Your task to perform on an android device: I want to view the newly added shoes first.
Image 0: 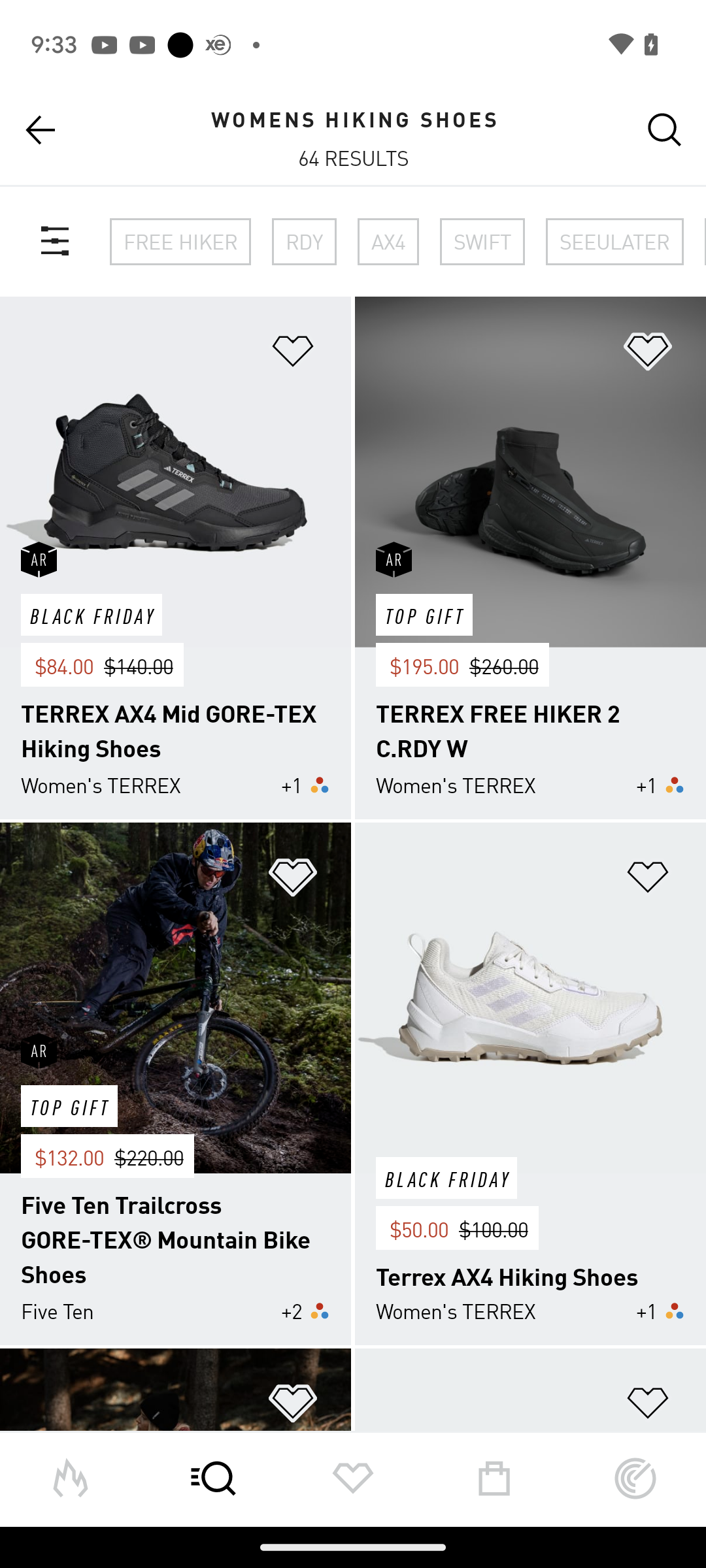
Click on the filter icon at the top left of the screen
Step 0: click (55, 242)
Image 1: 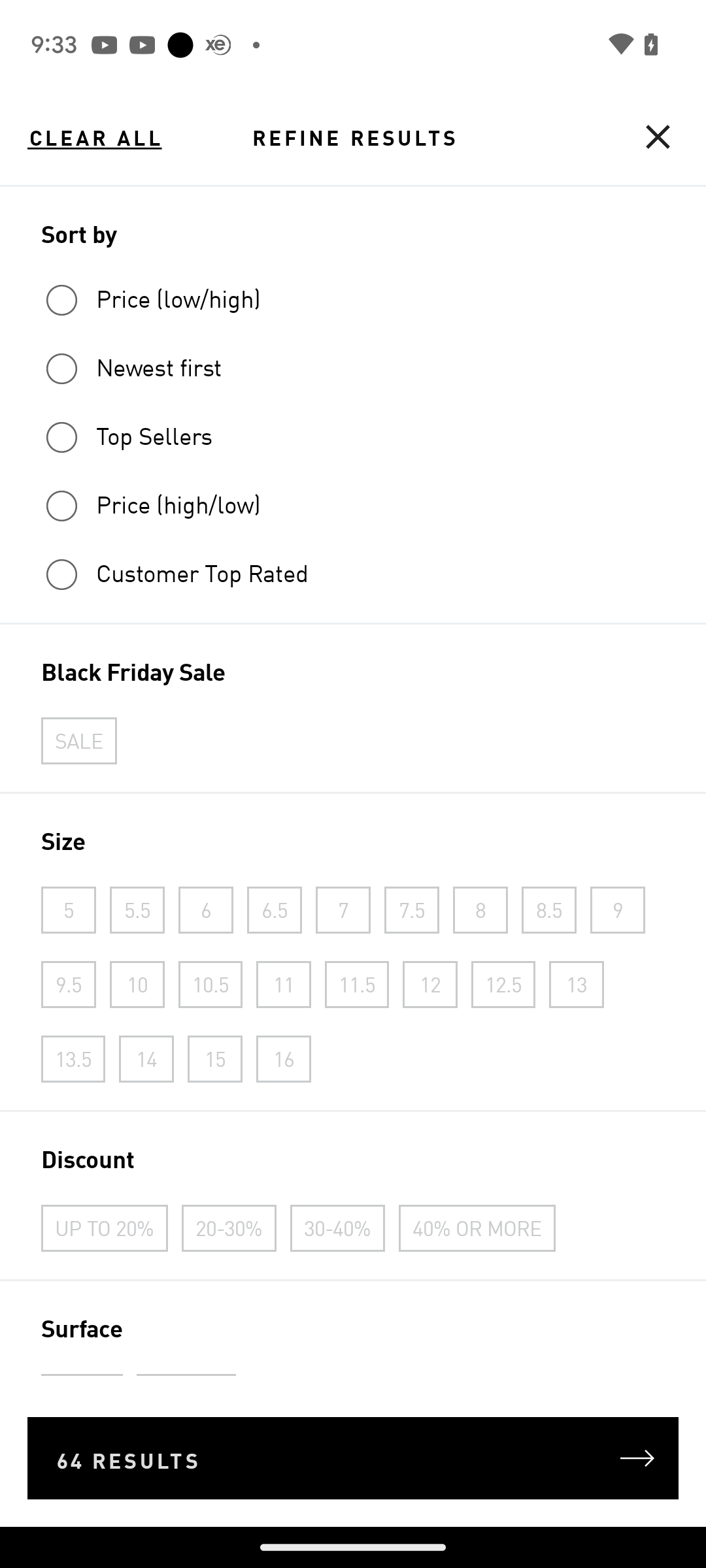
Select newest first option
Step 1: click (61, 362)
Image 2: 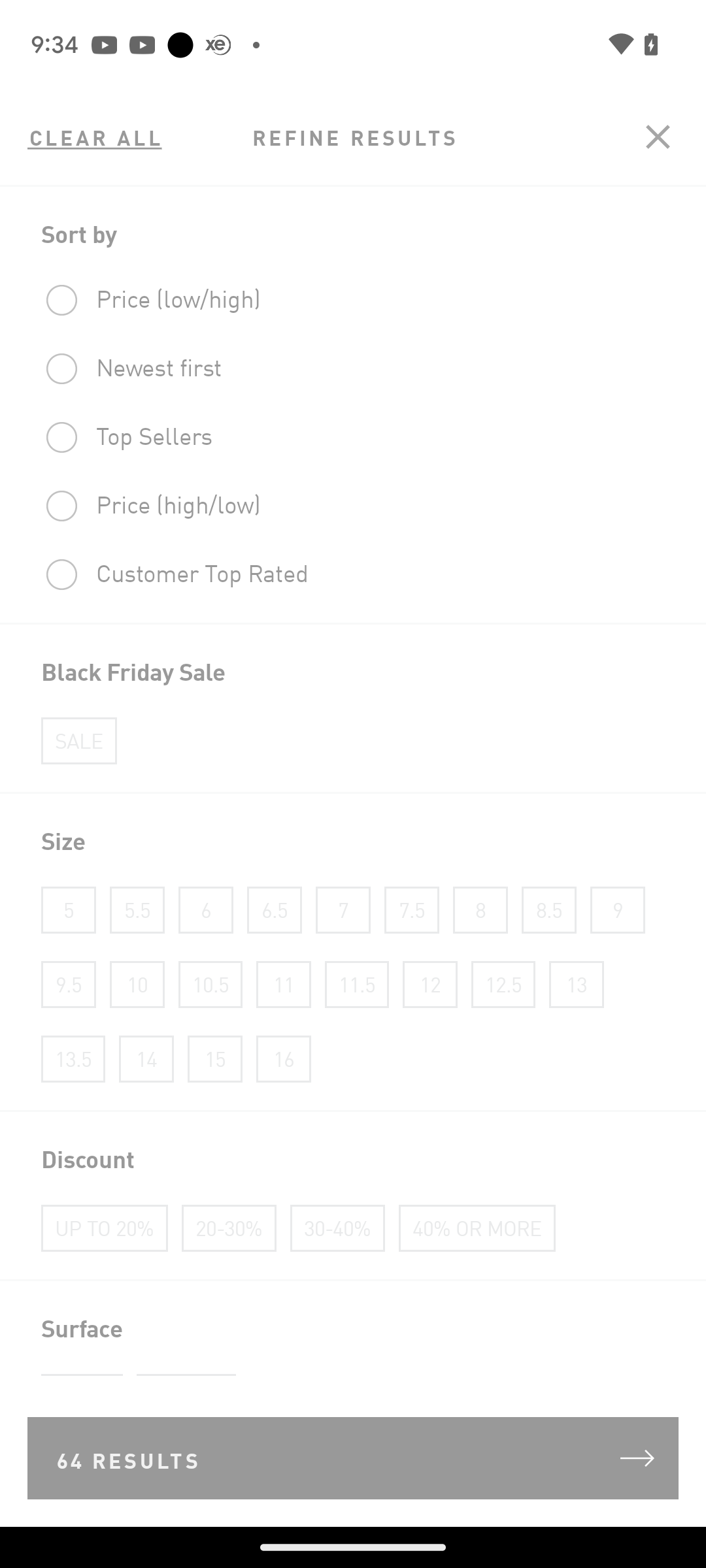
Select newest first option
Step 2: wait
Image 3: 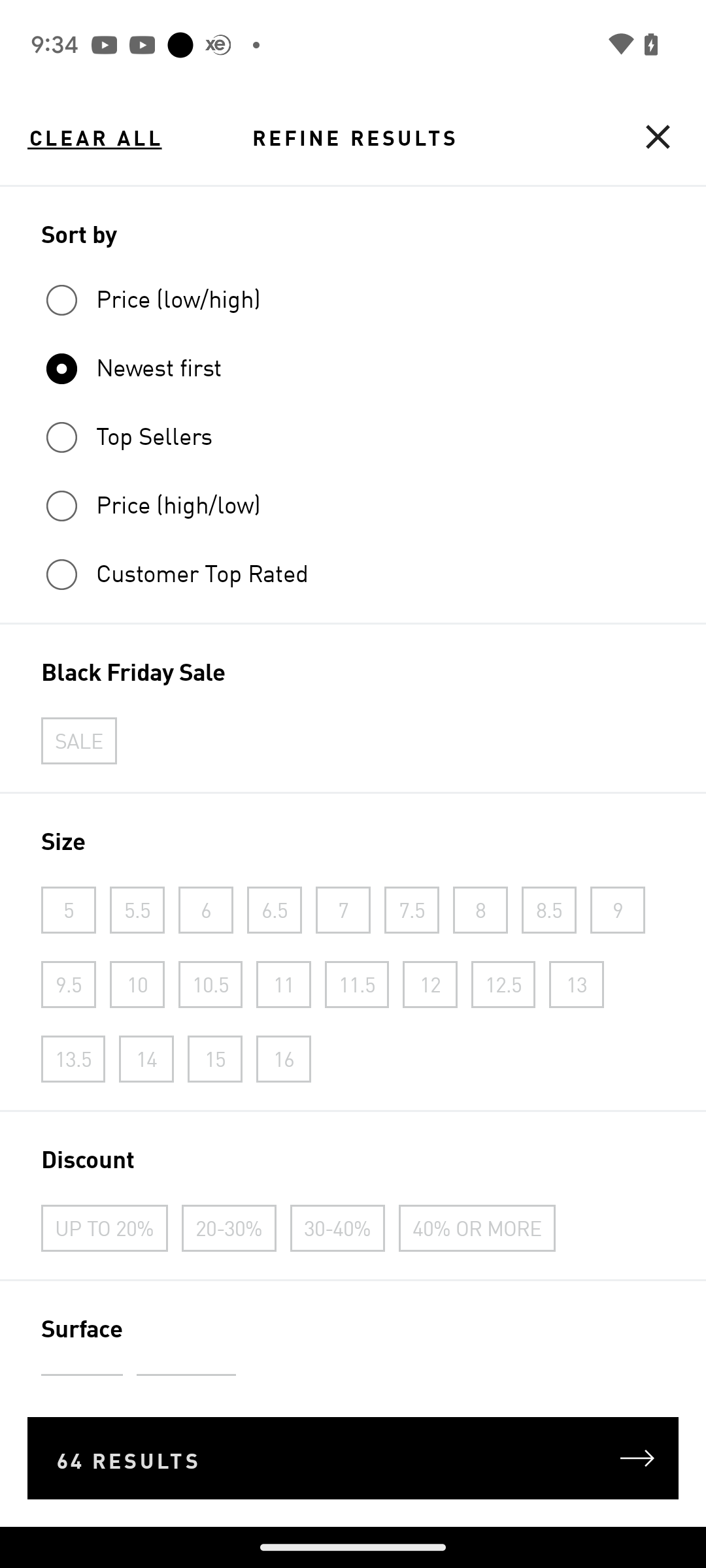
Click on 64 results
Step 3: click (259, 1456)
Image 4: 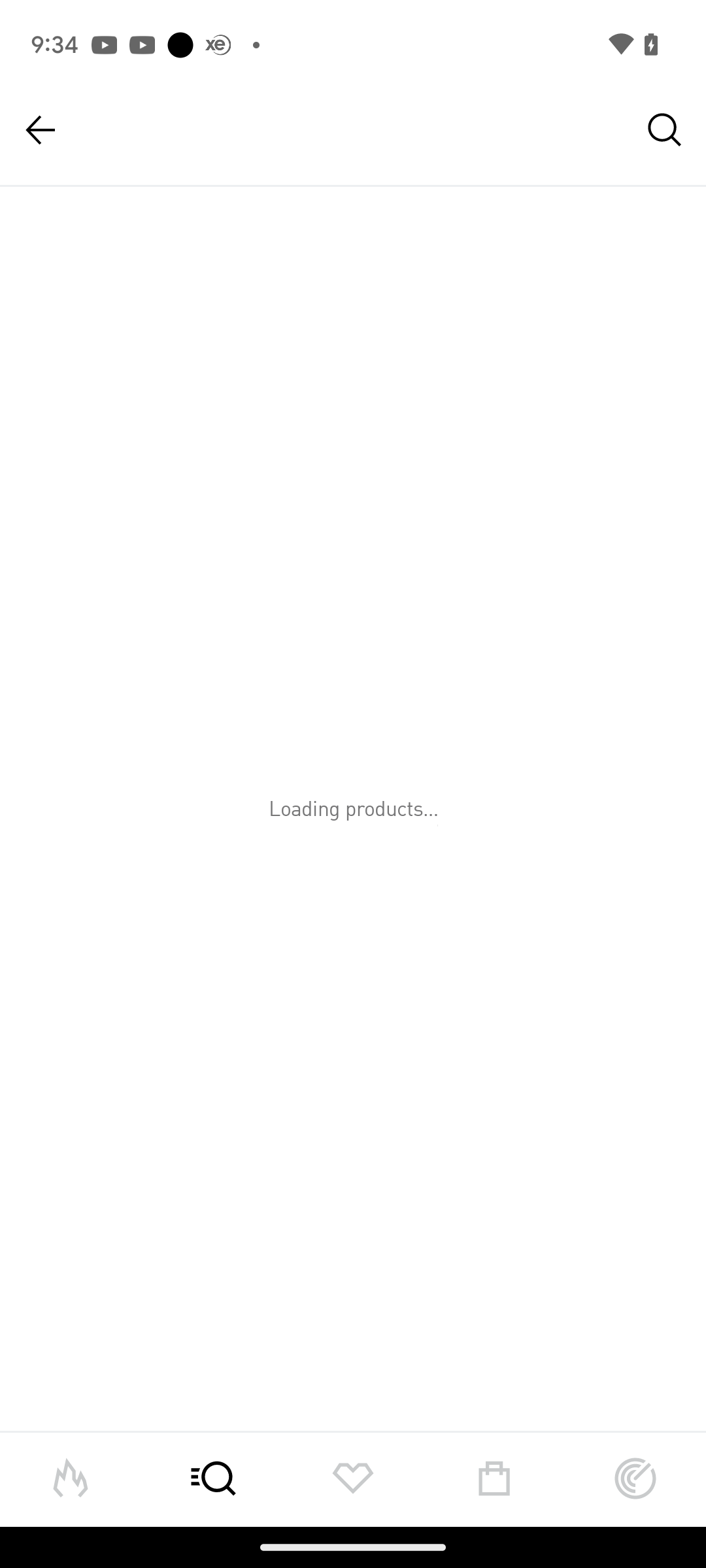
Click on 64 results
Step 4: wait